Your task to perform on an android device: I want to listen to the recording file and play the Audio file recorded in the Recorder app.
Image 0: 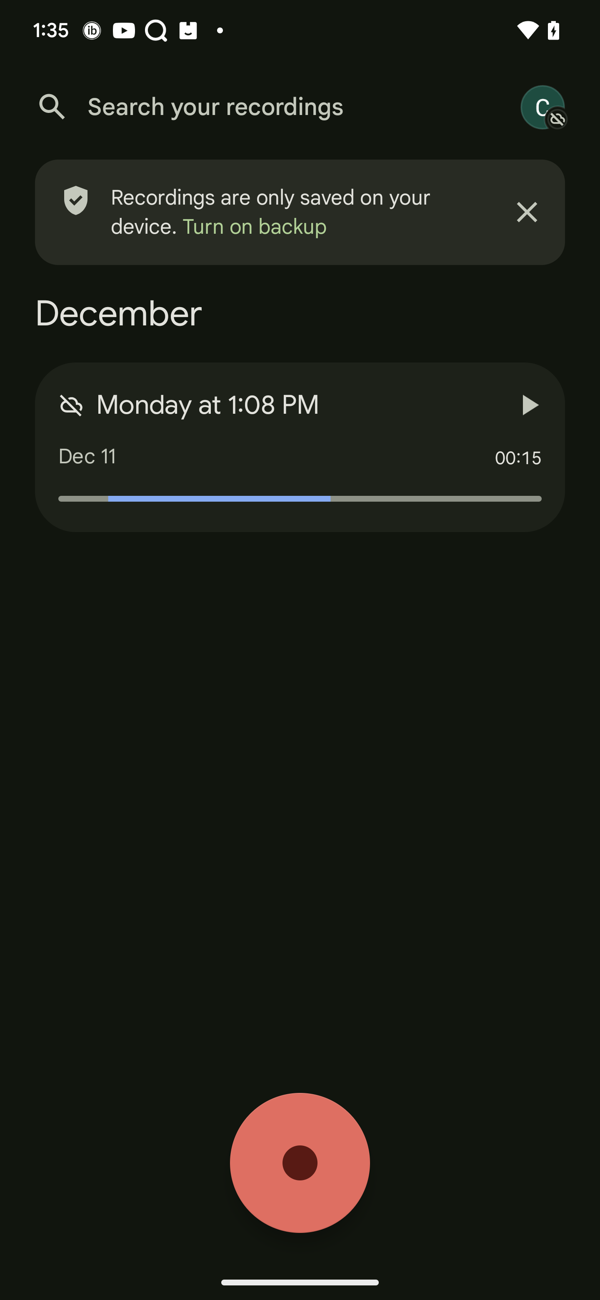
Click on the play button 
Step 0: click (530, 405)